Your task to perform on an android device: Add the Rastar Remote Control Mercedez Benz G63 Car to the cart on the Yalla Toys app.
Image 0: 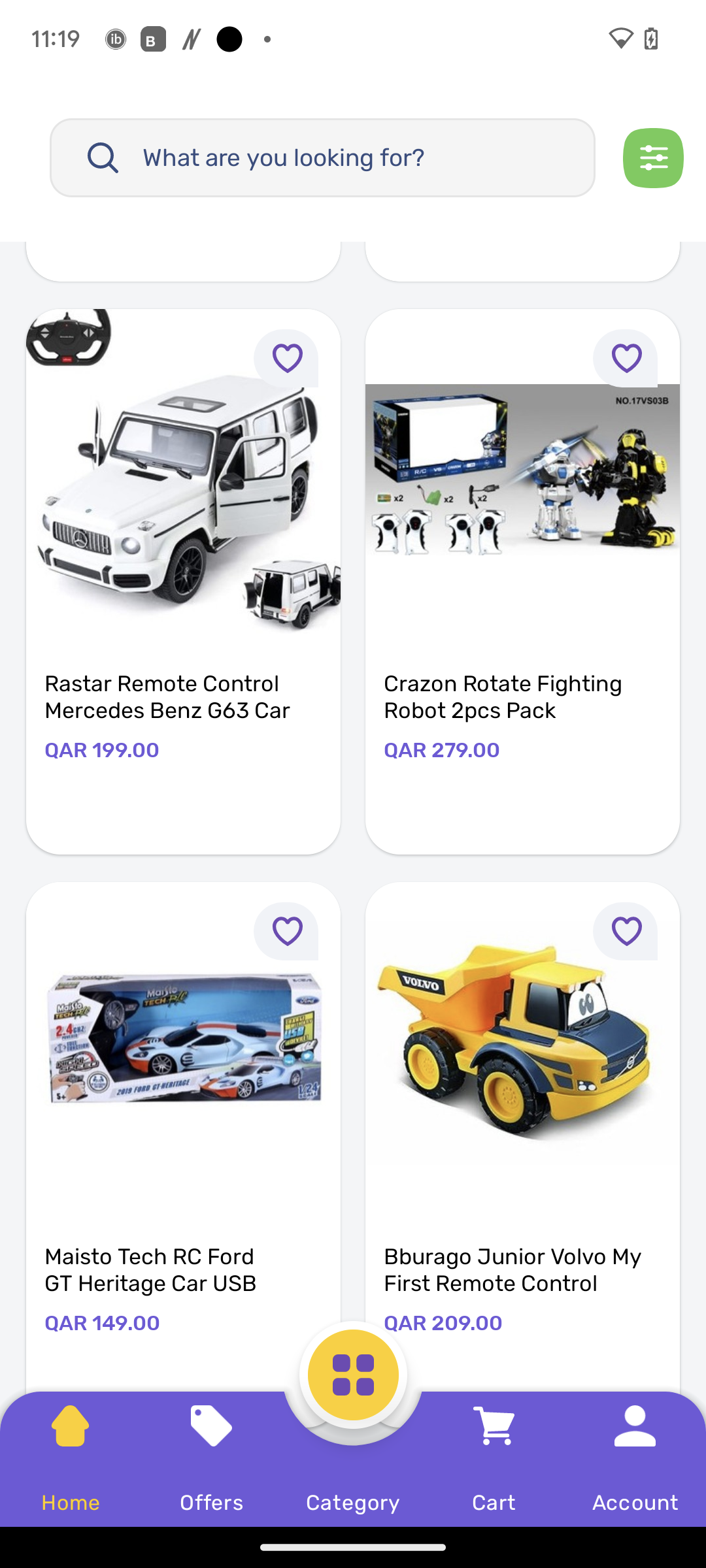
Click on the first image on the left side of the screen.
Step 0: click (183, 469)
Image 1: 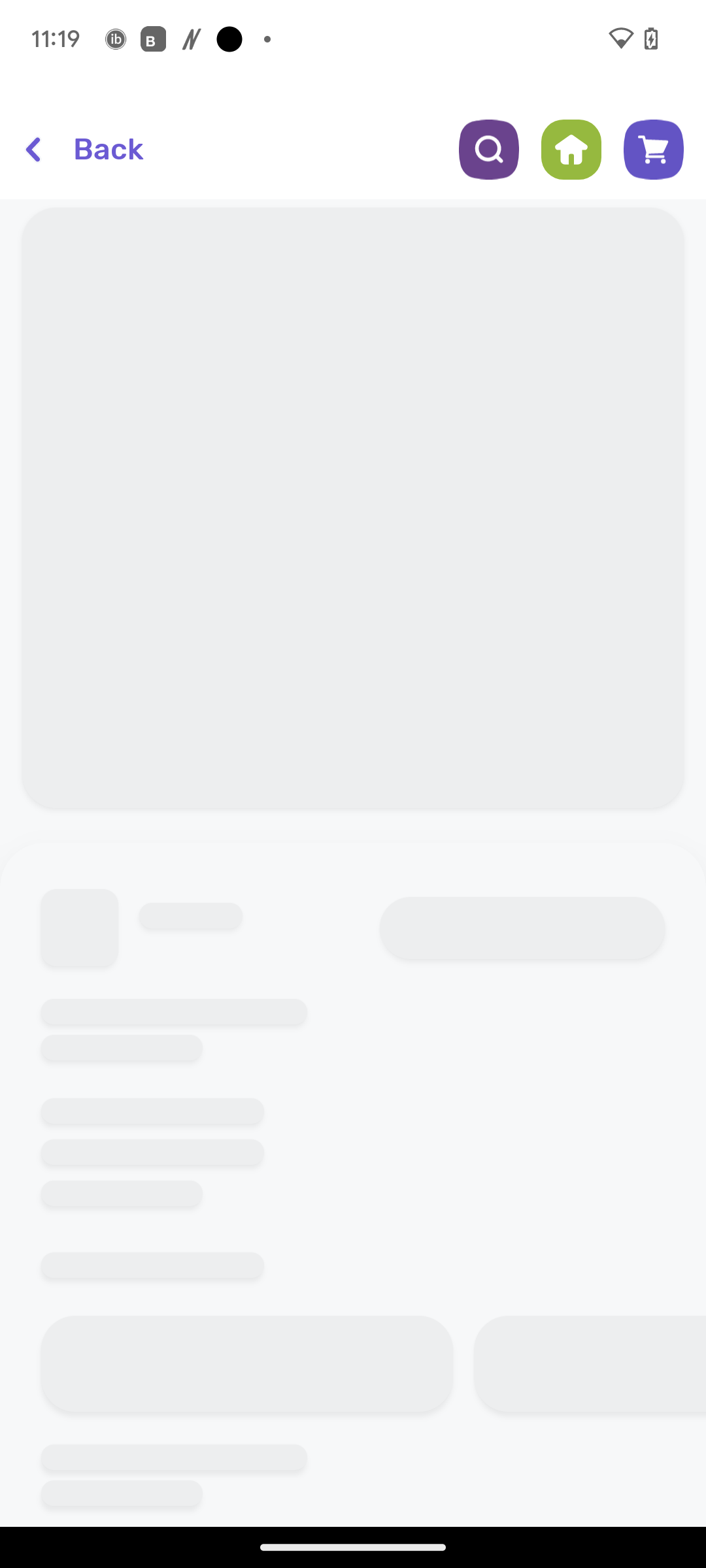
Click on the first image on the left side of the screen.
Step 1: wait
Image 2: 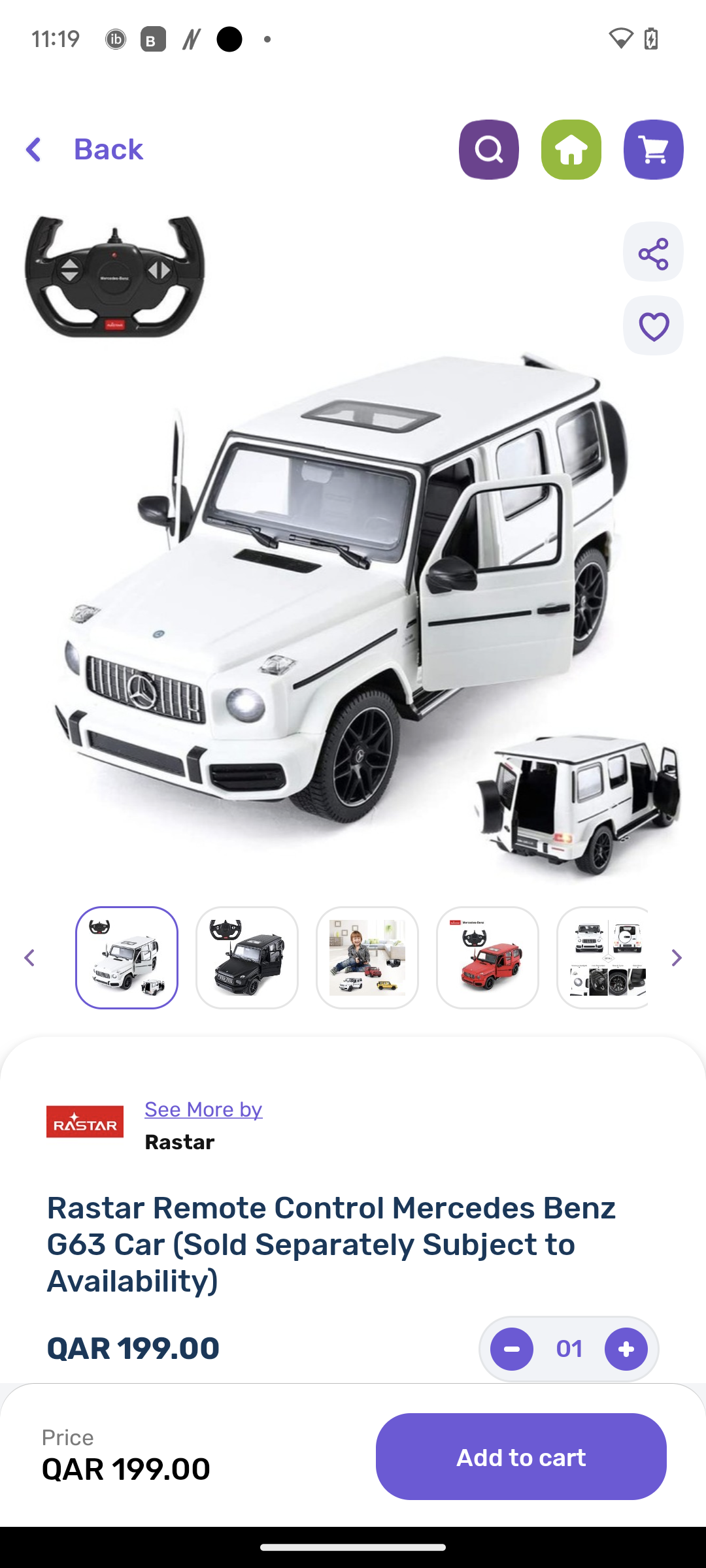
Click on Add to cart at the bottom right corner of the screen.
Step 2: click (521, 1456)